Your task to perform on an android device: Save the Personal Details form
Image 0: 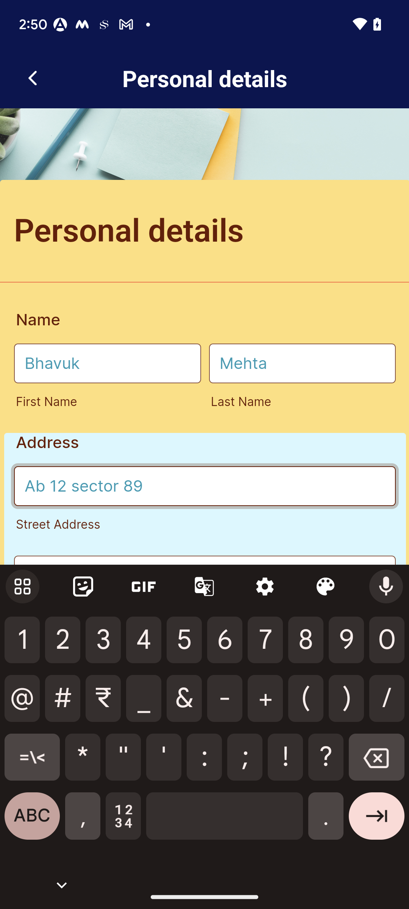
Go back to previous  page
Step 0: press back button
Image 1: 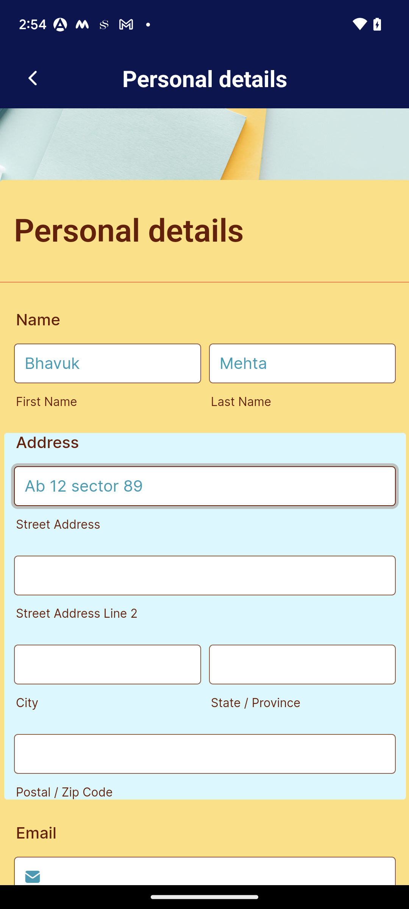
Go back to previous  page
Step 1: press back button
Image 2: 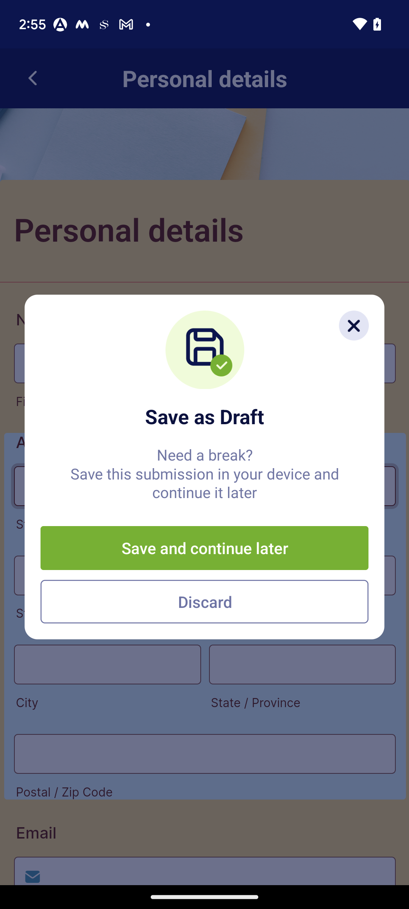
Click on the save and continue later option at the middle of the screen
Step 2: click (204, 548)